Your task to perform on an android device: I want to get motivated by YouTube yoga videos because, with my busy lifestyle schedule, I forget to do yoga.
Image 0: 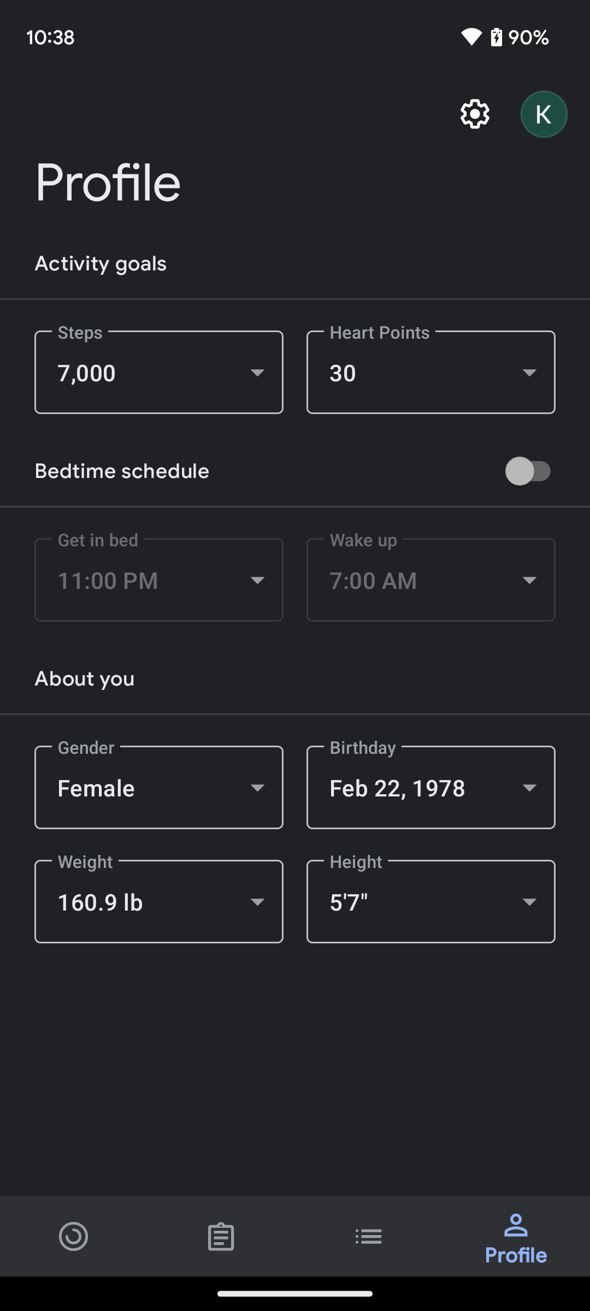
Click on the Home icon at the bottom left of the screen
Step 0: click (74, 1236)
Image 1: 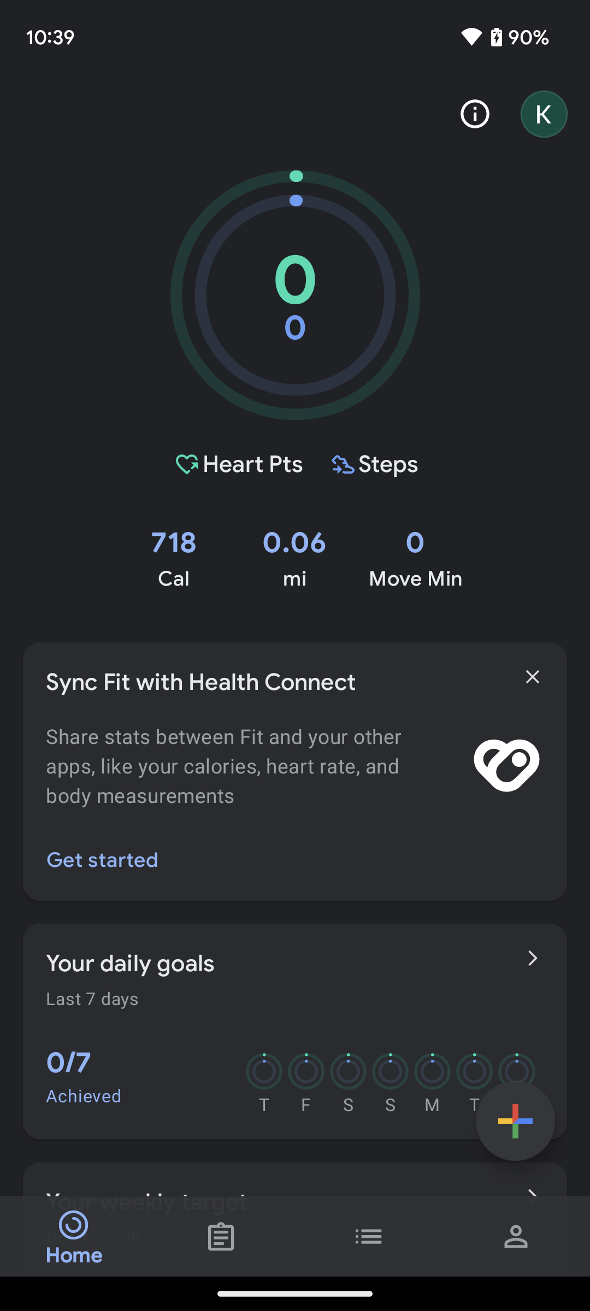
Scroll up to view the Motivated videos
Step 1: scroll down
Image 2: 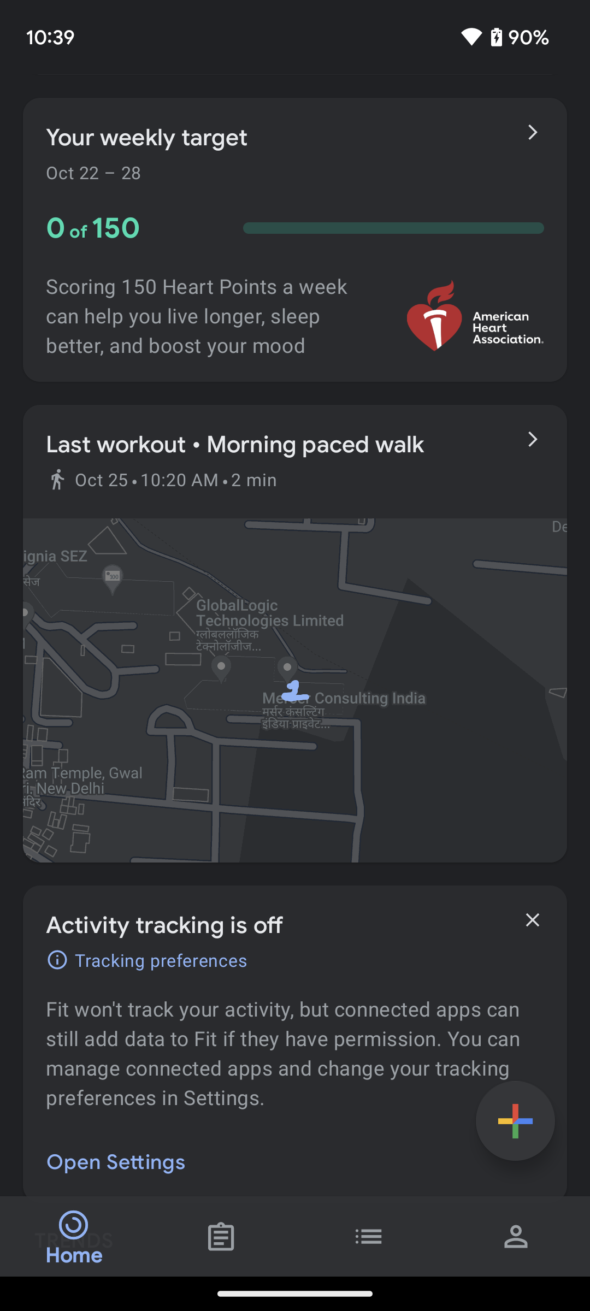
Scroll up to view the Motivated videos
Step 2: scroll down
Image 3: 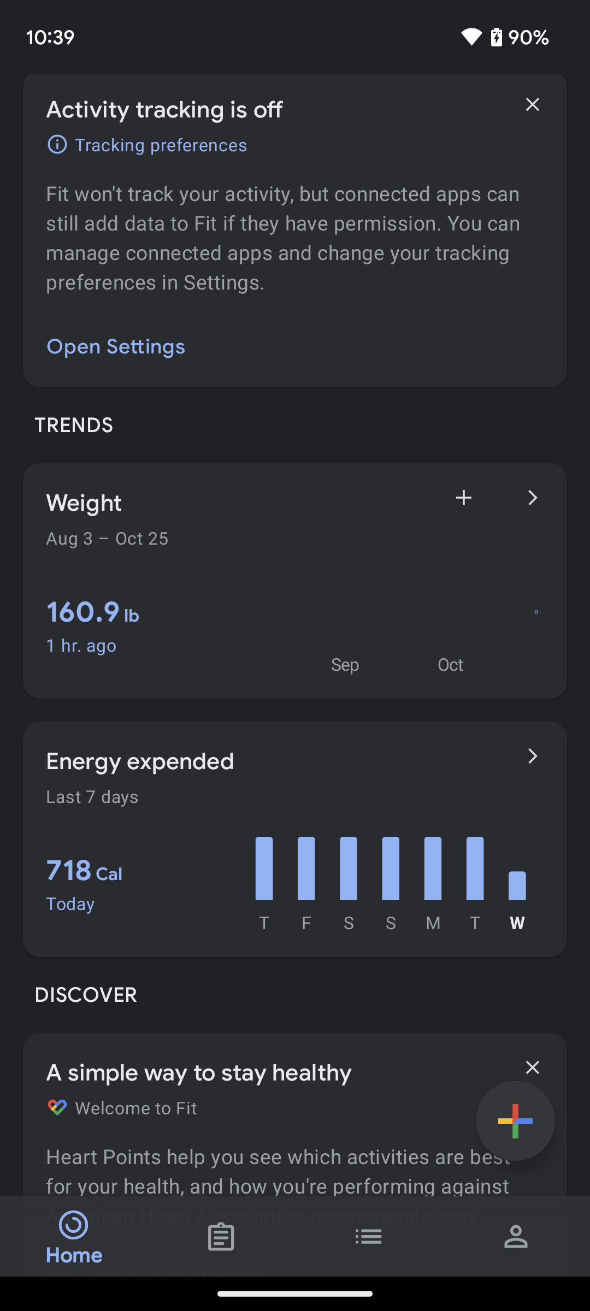
Scroll up to view the Motivated videos
Step 3: scroll down
Image 4: 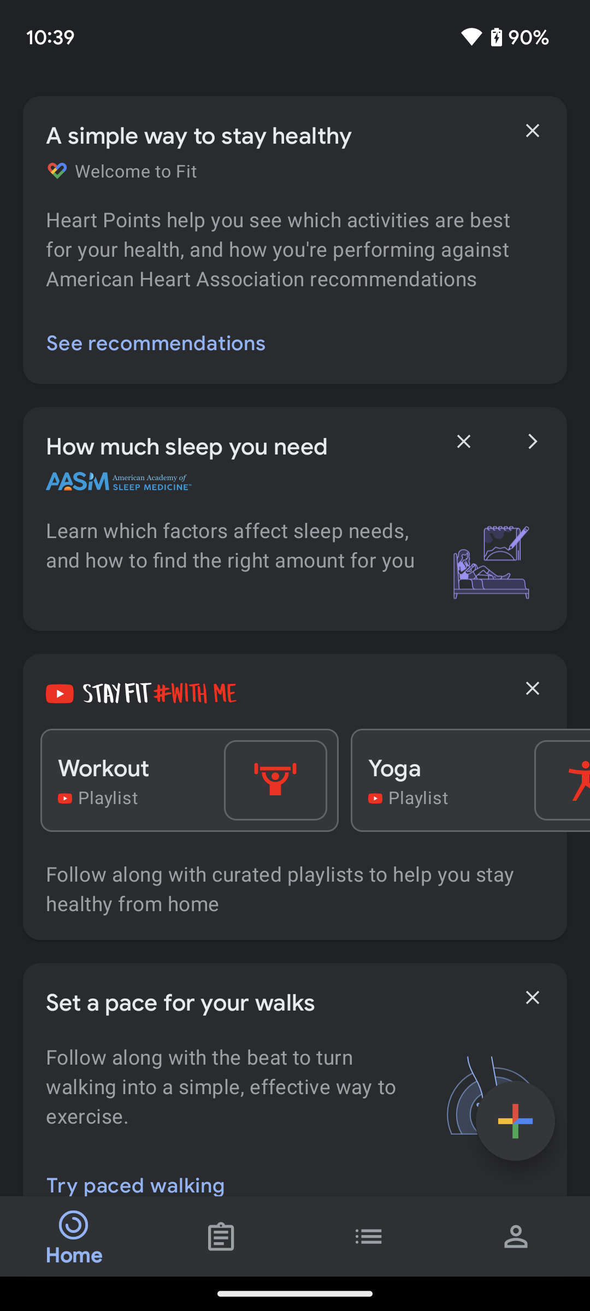
Click on the Yoga playlist option in the stay fit section 
Step 4: click (394, 769)
Image 5: 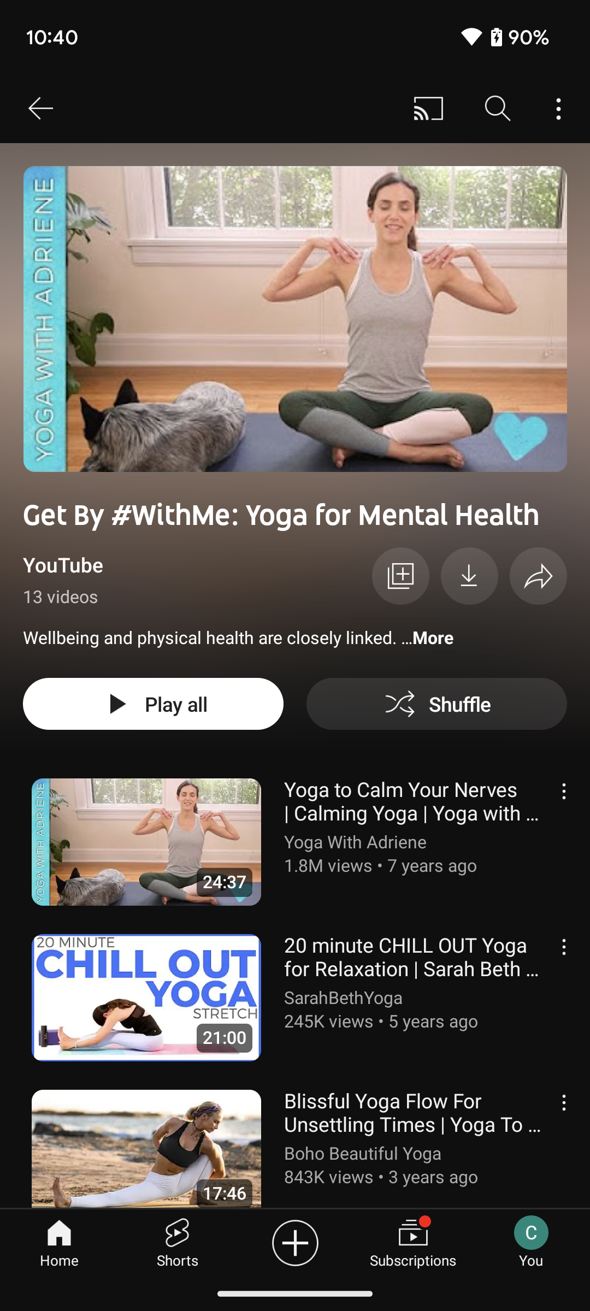
Click on the first video
Step 5: click (261, 853)
Image 6: 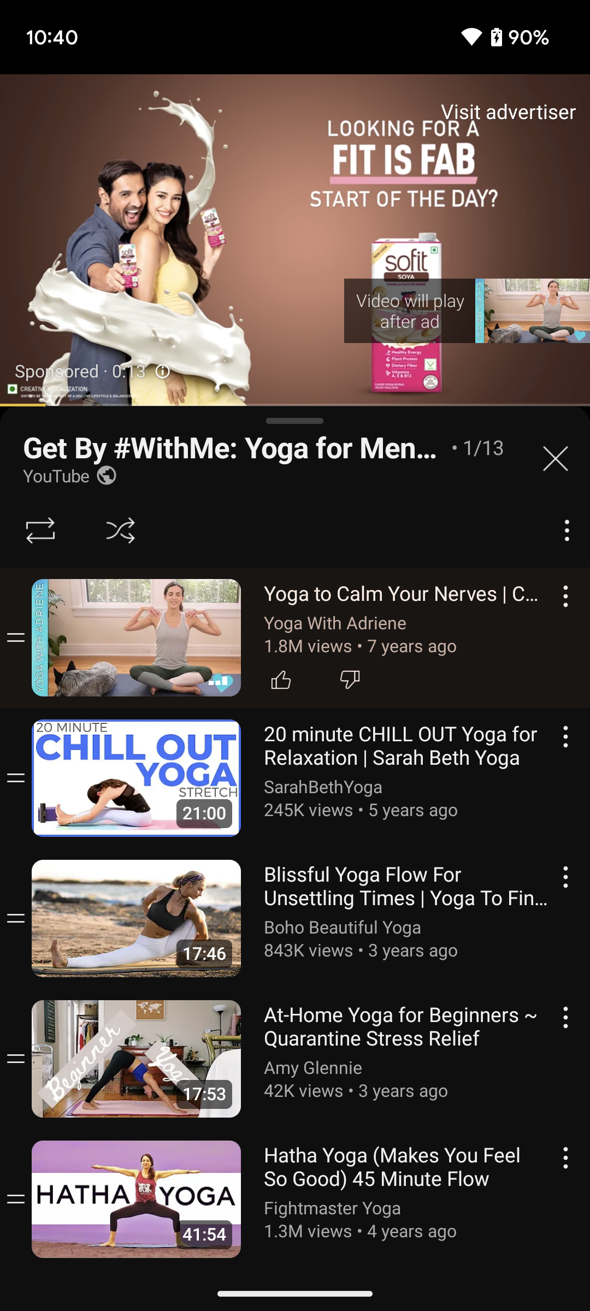
Click on the first video
Step 6: wait